Your task to perform on an android device: I need new sports shoes for my sessions at the gym because my old ones are damaged. To find men's sports shoes, utilize the Meesho app.
Image 0: 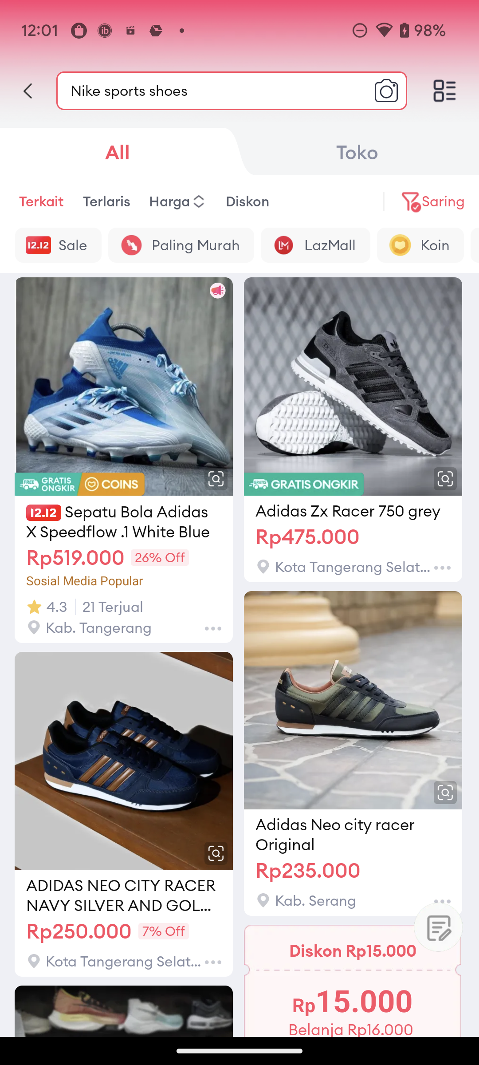
Open Meesho App
Step 0: open app "Meesho"
Image 1: 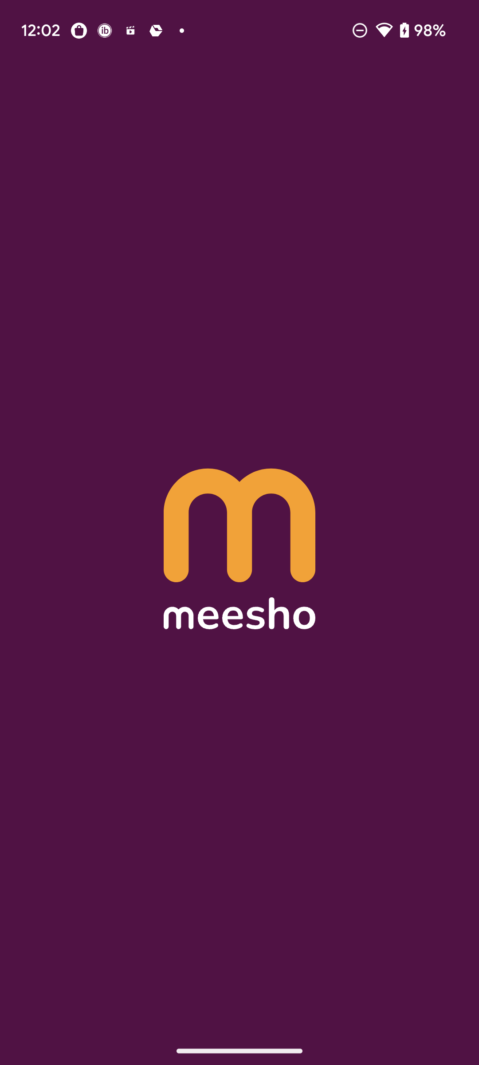
Open Meesho App
Step 1: wait
Image 2: 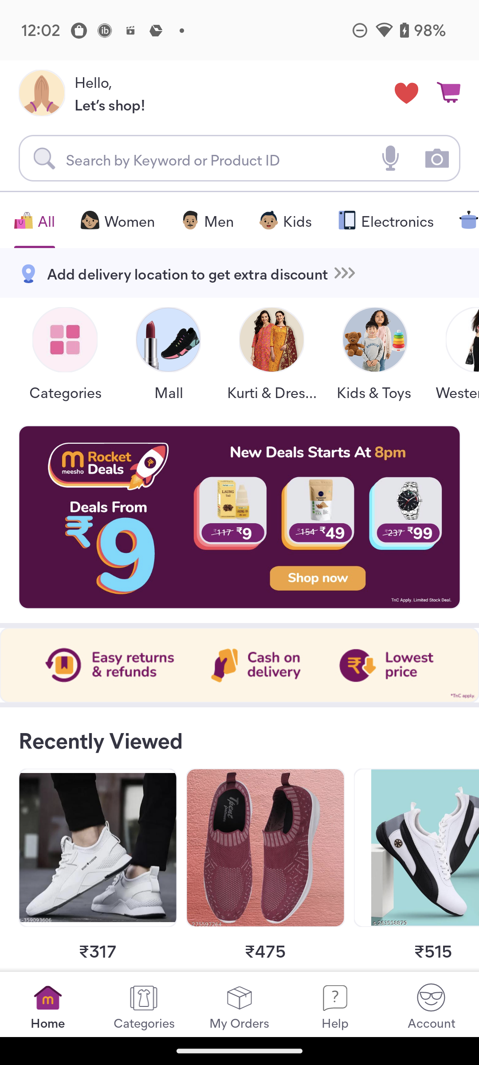
Click on the search bar at the top of the screen
Step 2: click (219, 158)
Image 3: 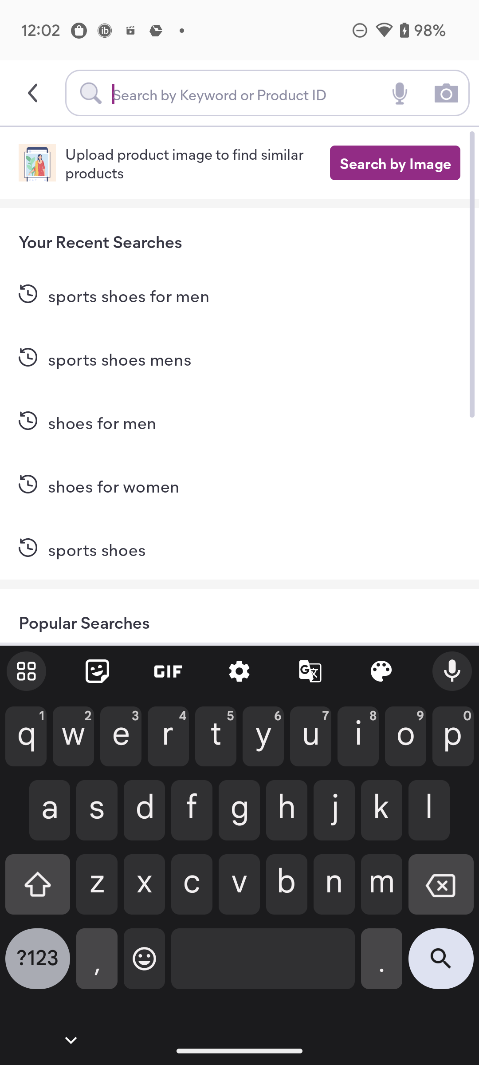
Search for Sports Shoes for Men
Step 3: type "Sports Shoes for Men"
Image 4: 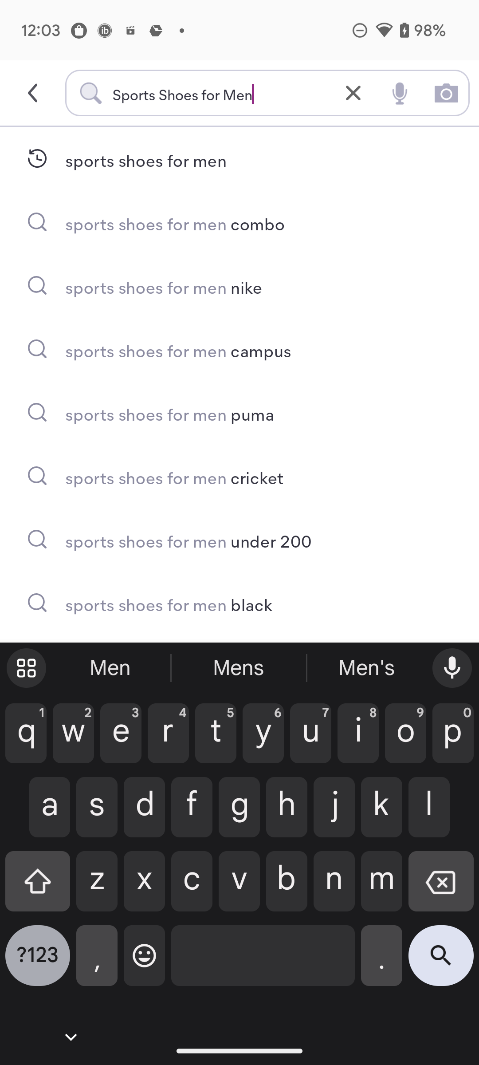
Click on the search button at the bottom right corner of the screen
Step 4: click (441, 962)